Your task to perform on an android device: Search buses for me from "Hamilton, ON, to Richmond, VA" for the date of October 26 and for 3 adults on the Greyhound app.
Image 0: 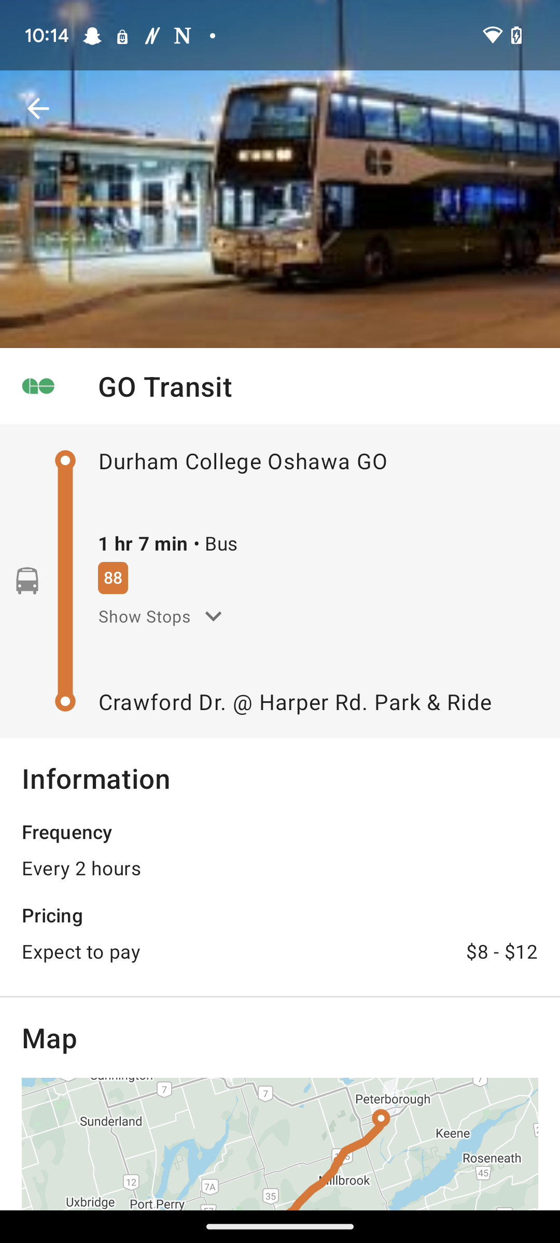
Open the Greyhound app.
Step 0: open app "Greyhound"
Image 1: 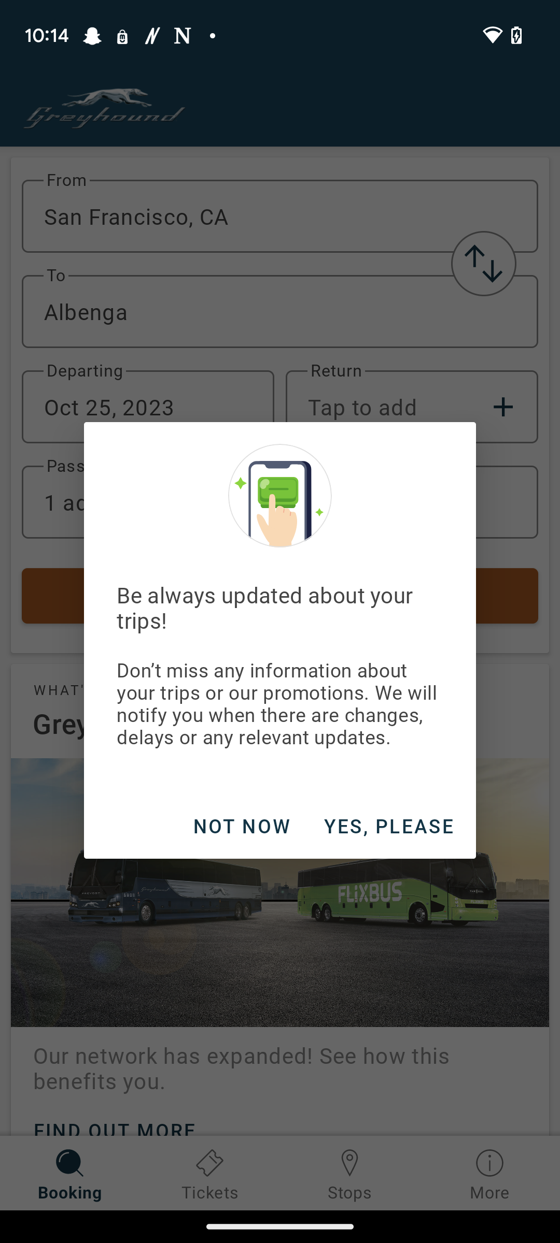
Open the Greyhound app.
Step 1: wait
Image 2: 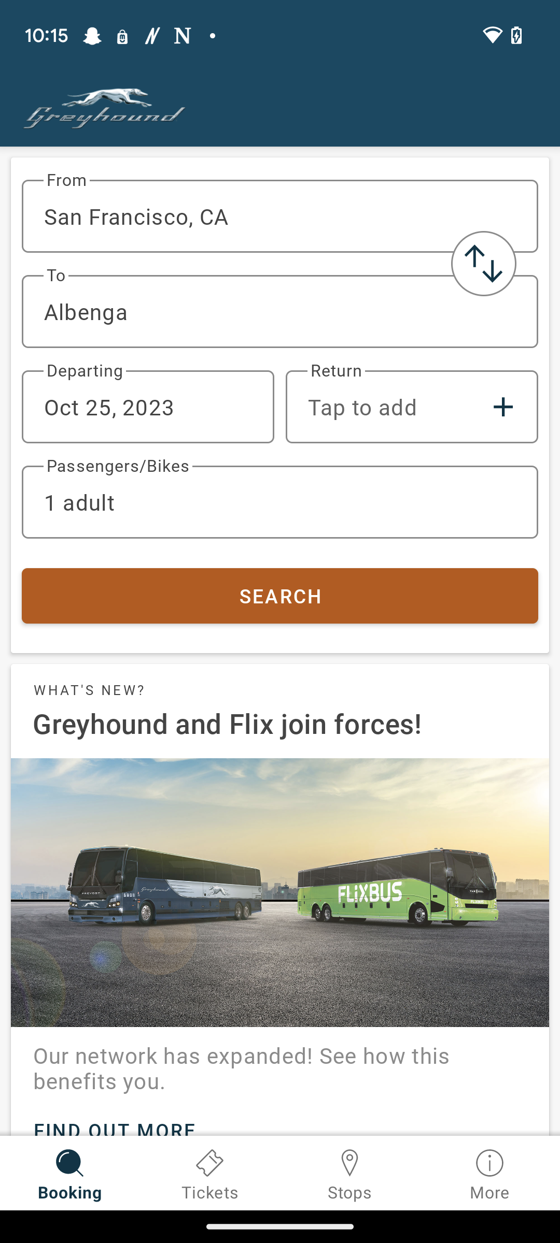
Click on the first input box.
Step 2: click (280, 216)
Image 3: 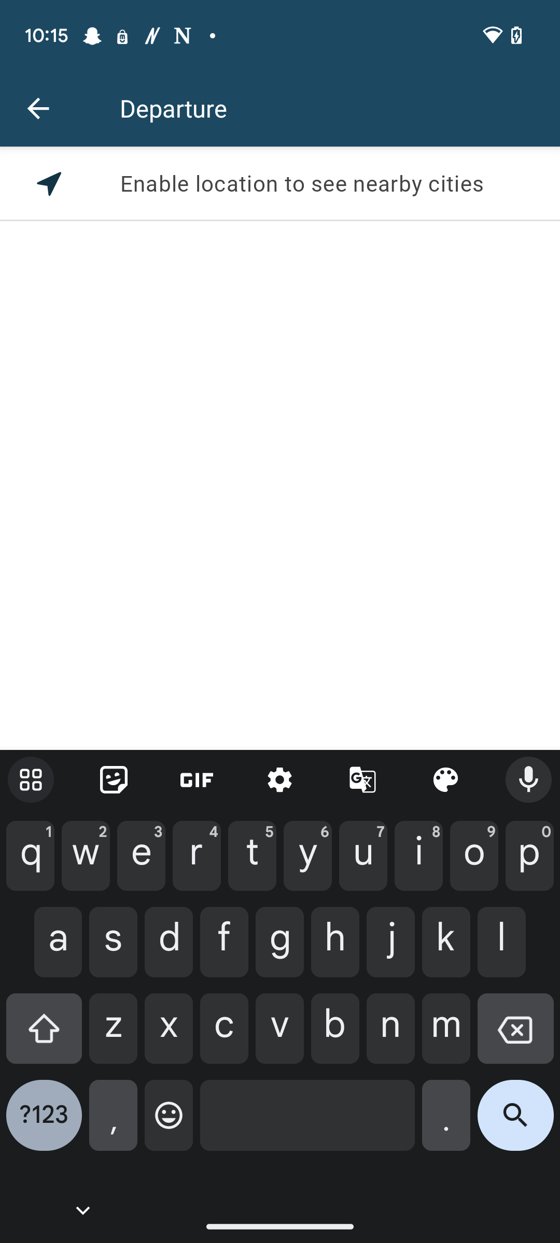
Type Hamilton, ON in the Search box at the top.
Step 3: type "Hamilton, ON"
Image 4: 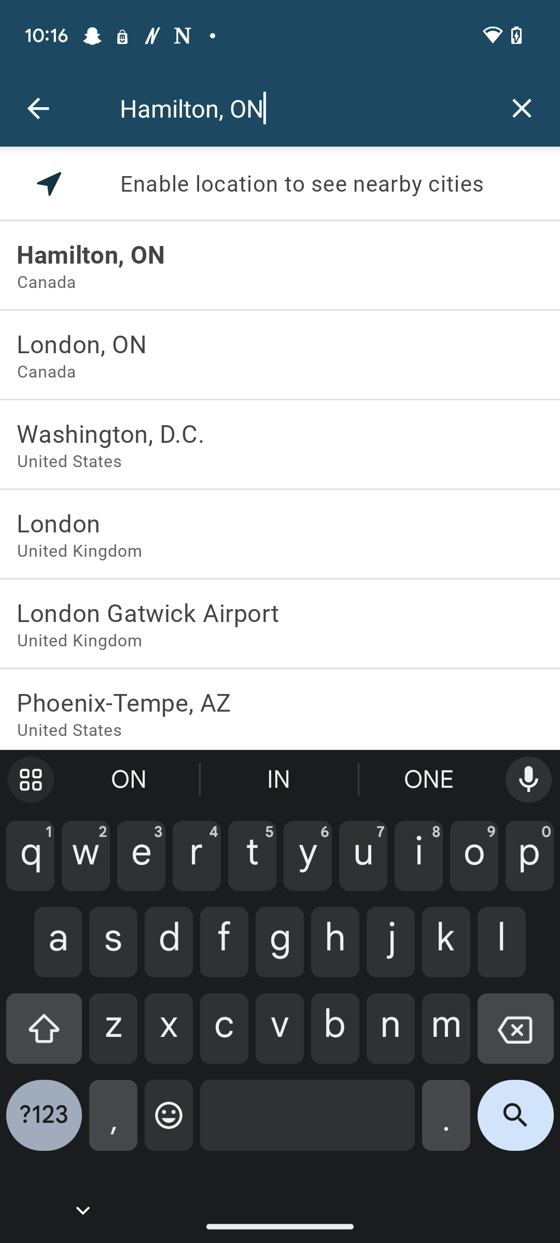
Click on the first location.
Step 4: click (280, 254)
Image 5: 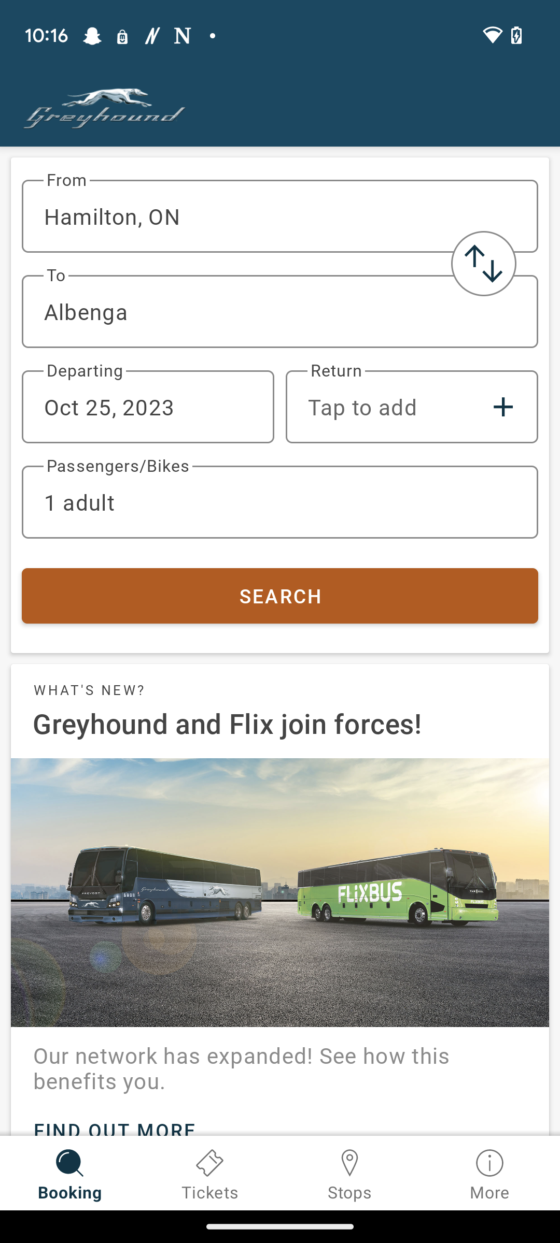
Click on the second input box.
Step 5: click (280, 311)
Image 6: 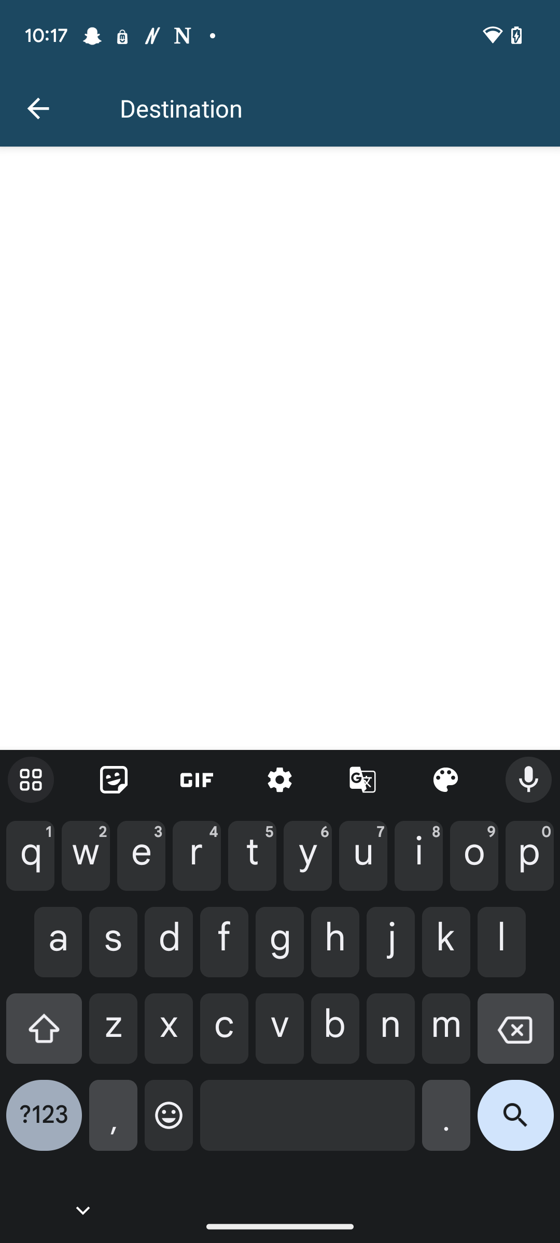
Type Richmond, VA in the search box.
Step 6: type "Richmond, VA"
Image 7: 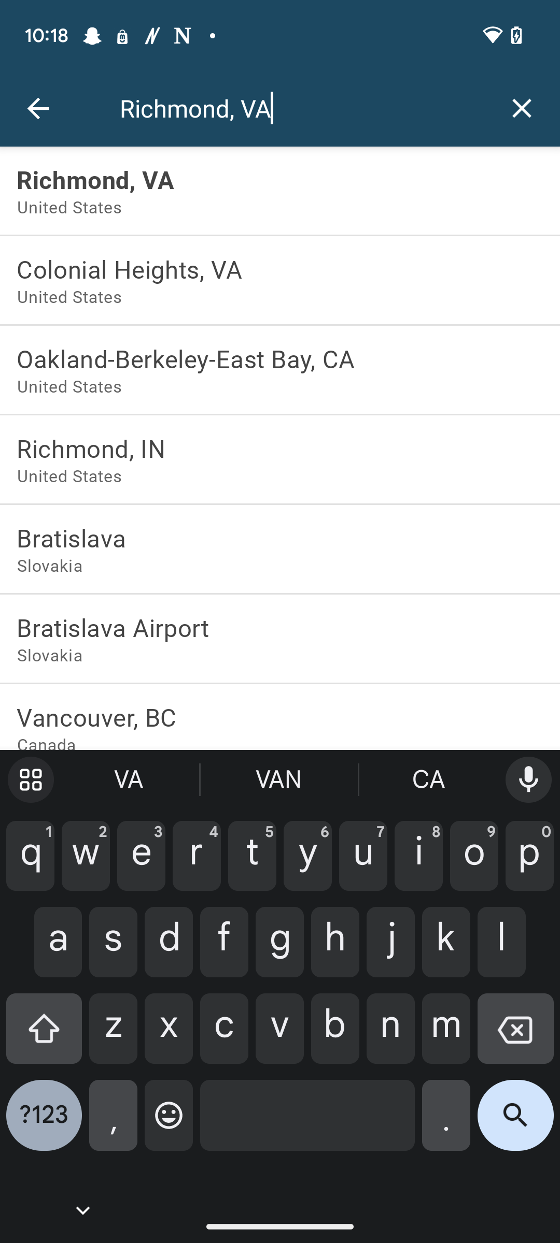
Click on the First location tab.
Step 7: click (280, 179)
Image 8: 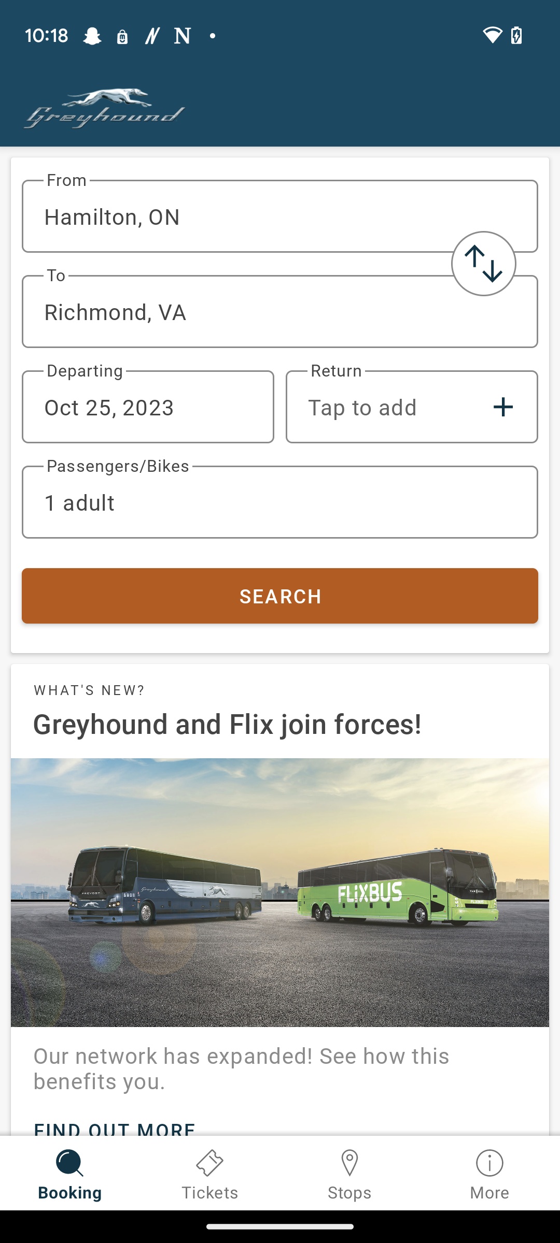
Click in the departing input box.
Step 8: click (148, 407)
Image 9: 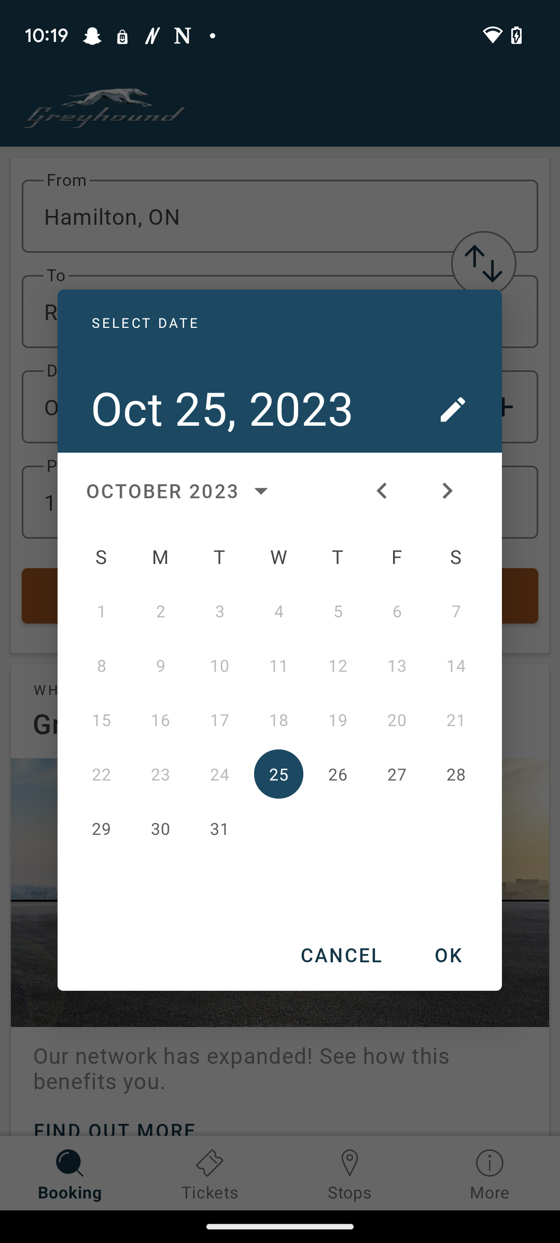
Select the date 26th october.
Step 9: click (338, 774)
Image 10: 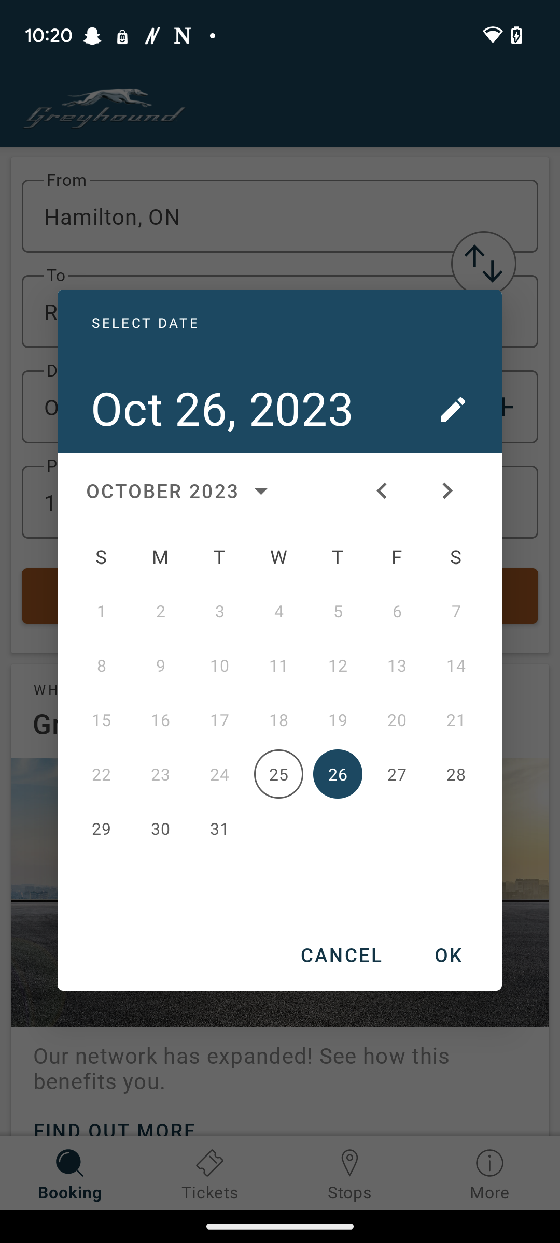
Click on OK.
Step 10: click (447, 955)
Image 11: 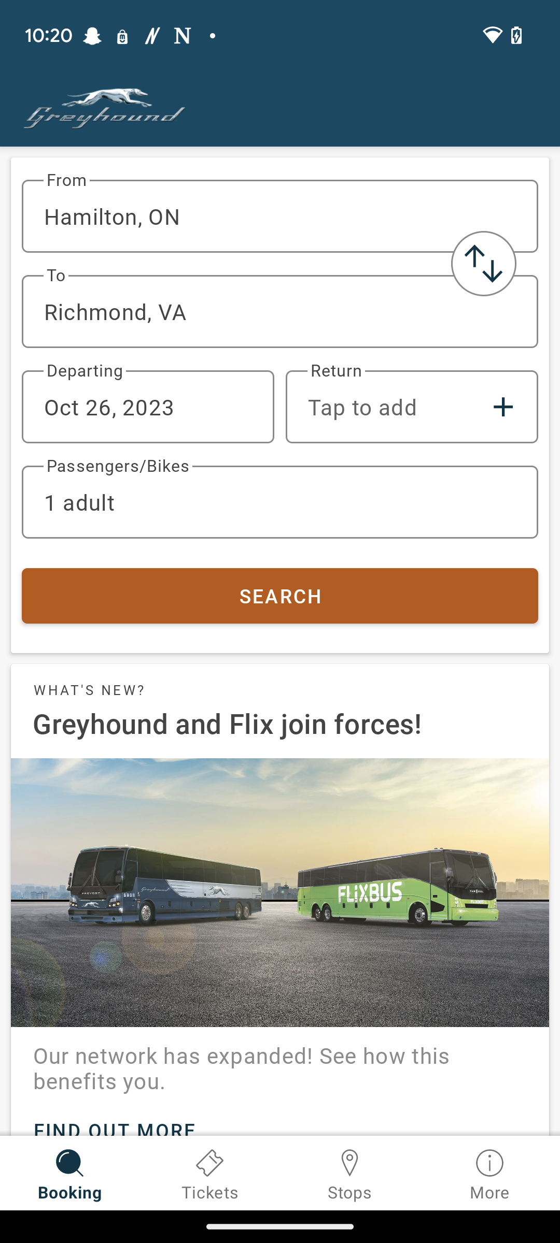
Click on the Text  "1 adult".
Step 11: click (280, 502)
Image 12: 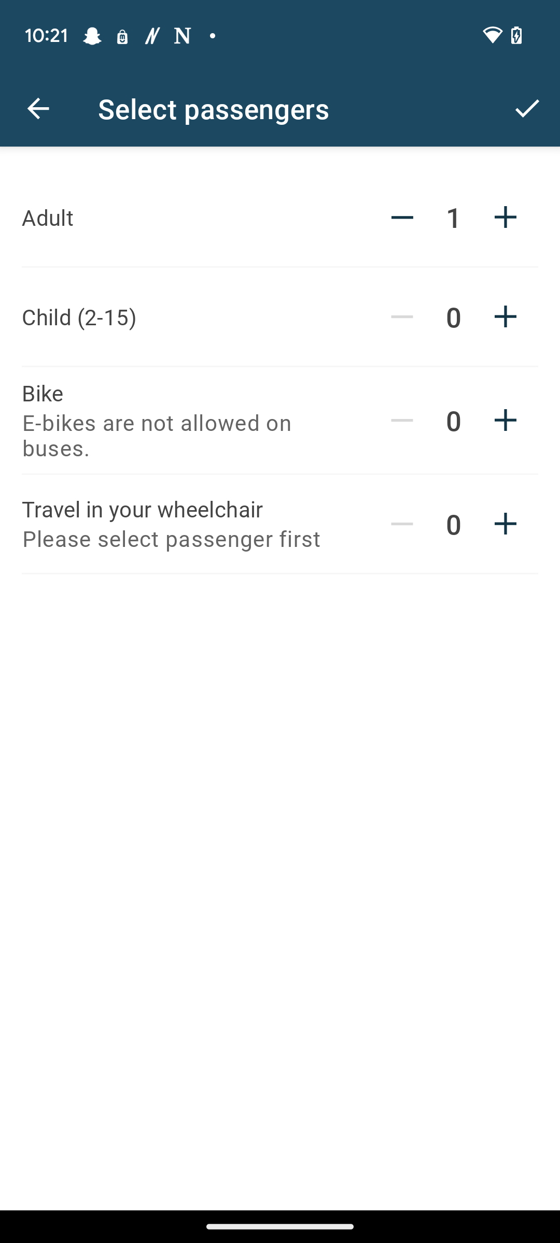
Click on the + icon of the adult tab.
Step 12: click (506, 216)
Image 13: 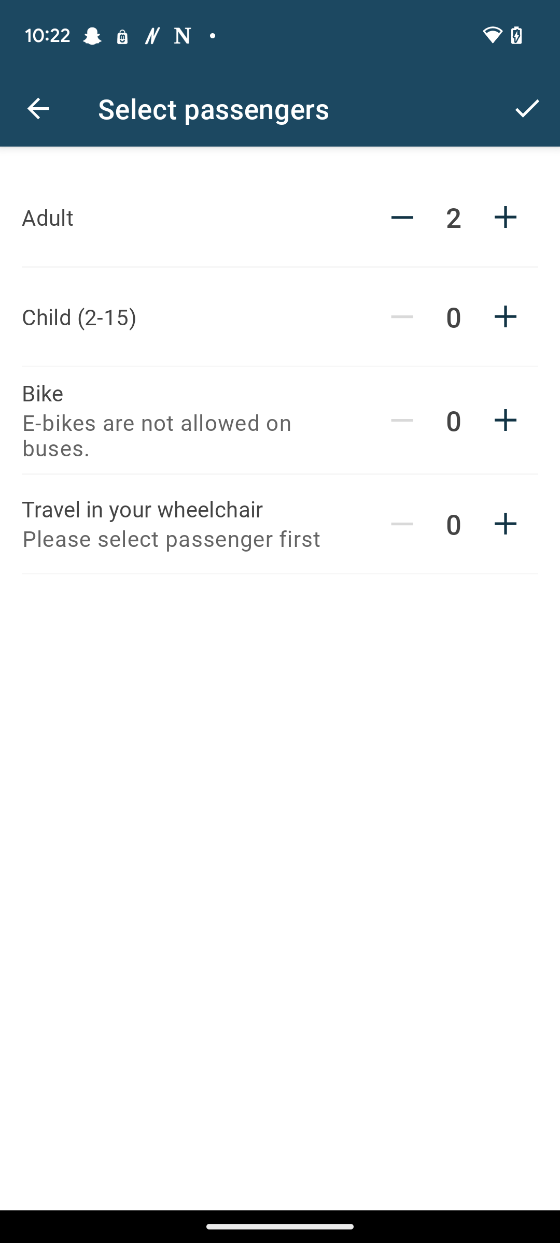
Click on the + icon of the adult tab.
Step 13: click (506, 216)
Image 14: 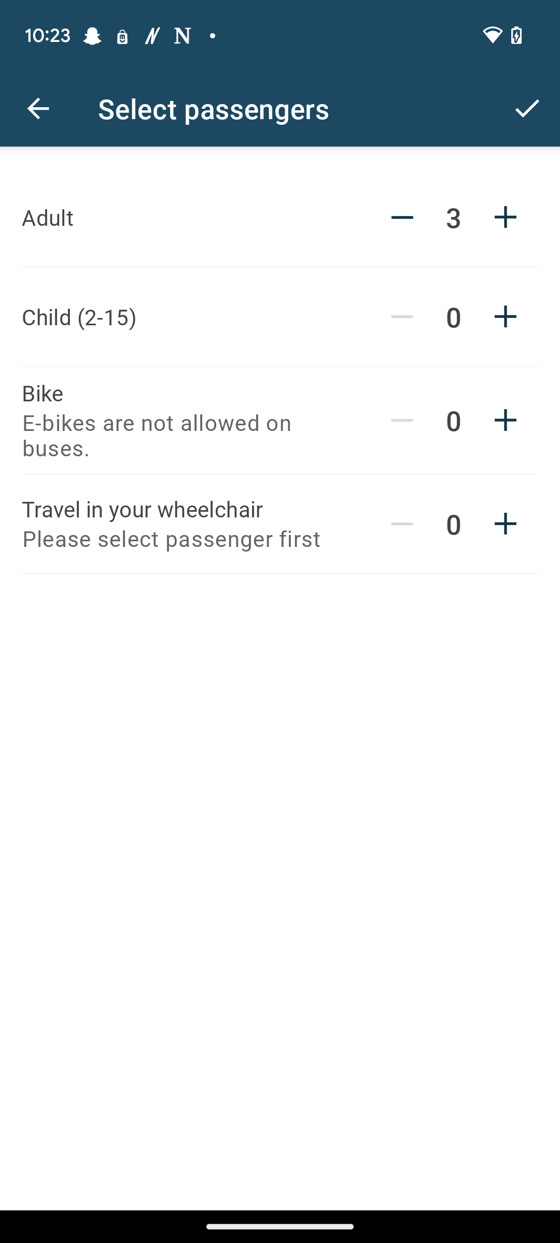
Click on the Right tick icon at the top right corner of the screen.
Step 14: click (527, 108)
Image 15: 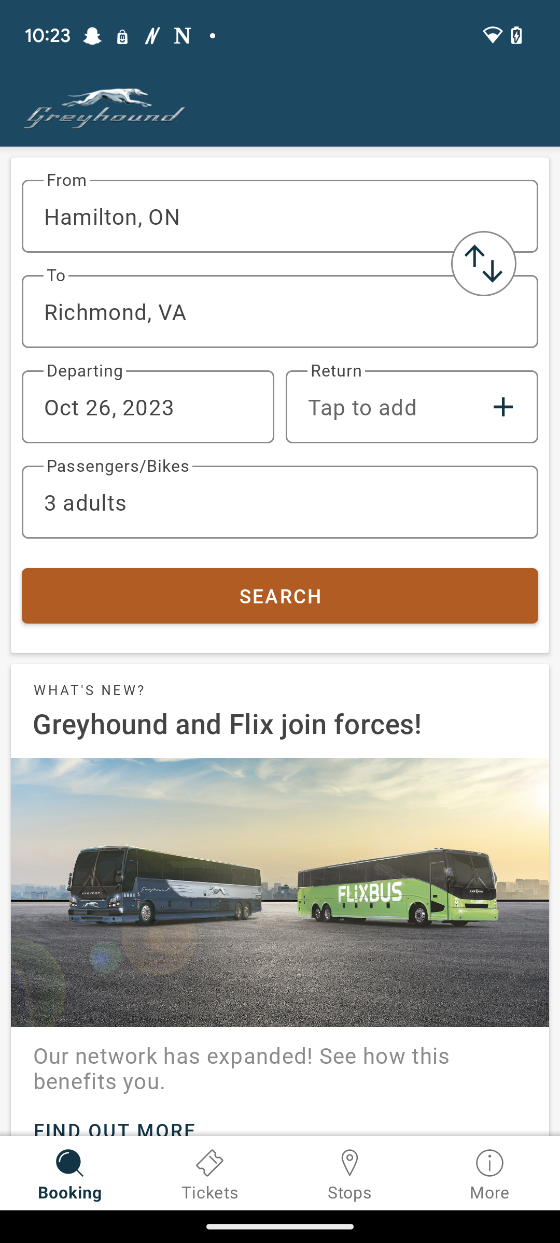
Click on the tab Search.
Step 15: click (280, 596)